Your task to perform on an android device: Share the Gym Routine.docx file with Maria at Maria.Rossi1993@gmail.com in the Word Office app.
Image 0: 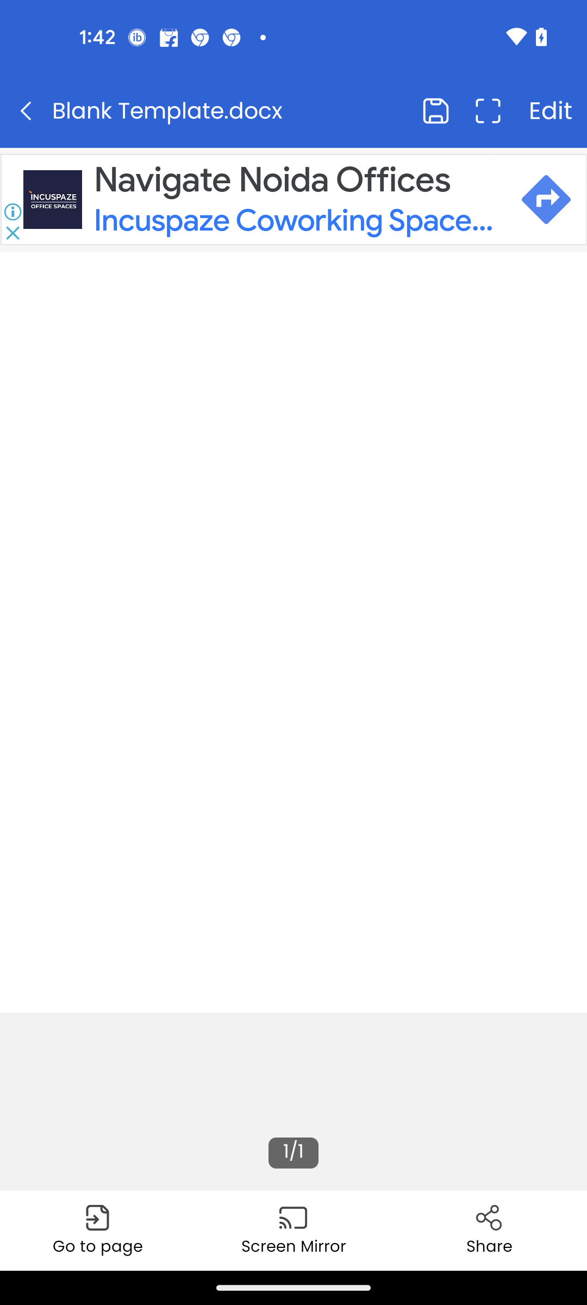
Get back to the previous page of the app
Step 0: press back button
Image 1: 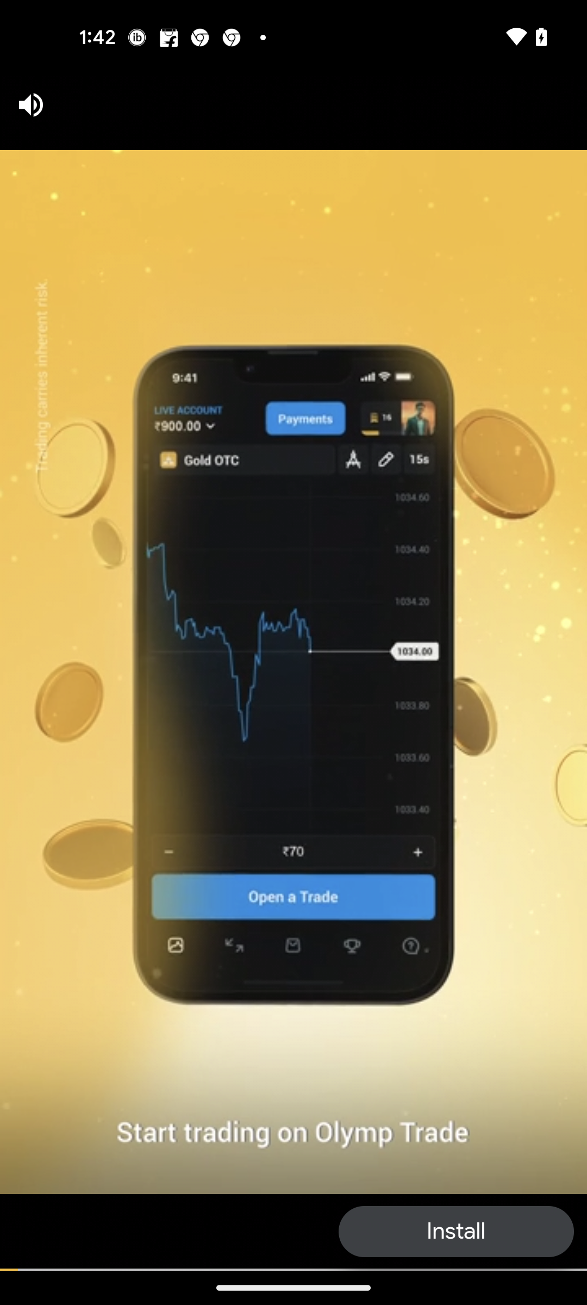
Close the Ad
Step 1: wait
Image 2: 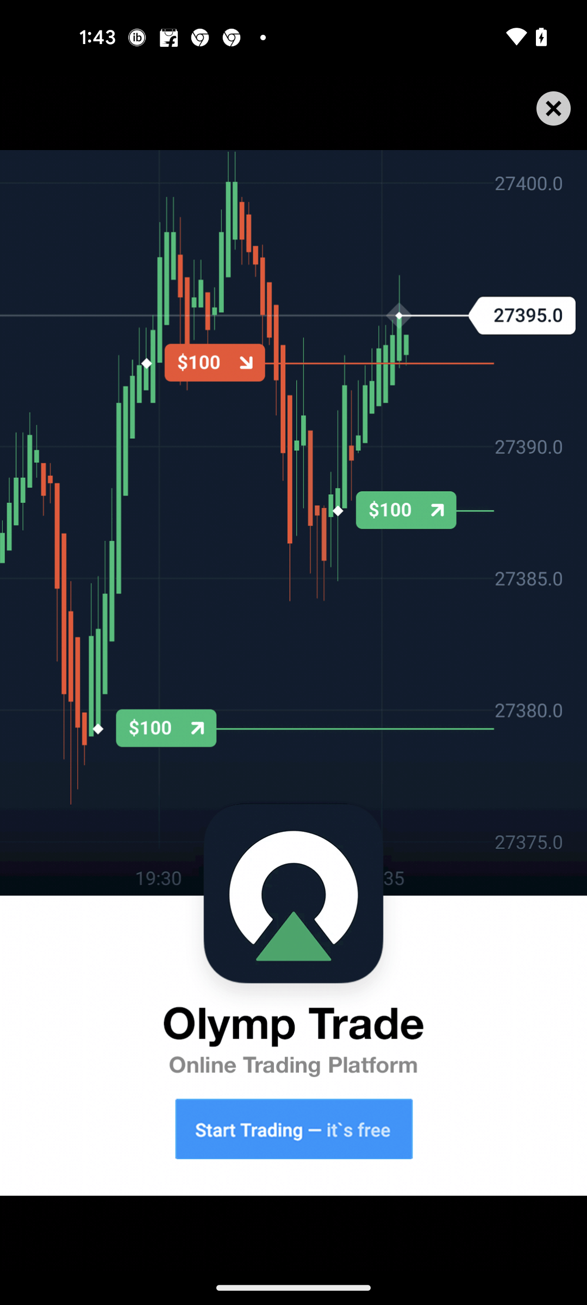
Close the Ad
Step 2: click (548, 105)
Image 3: 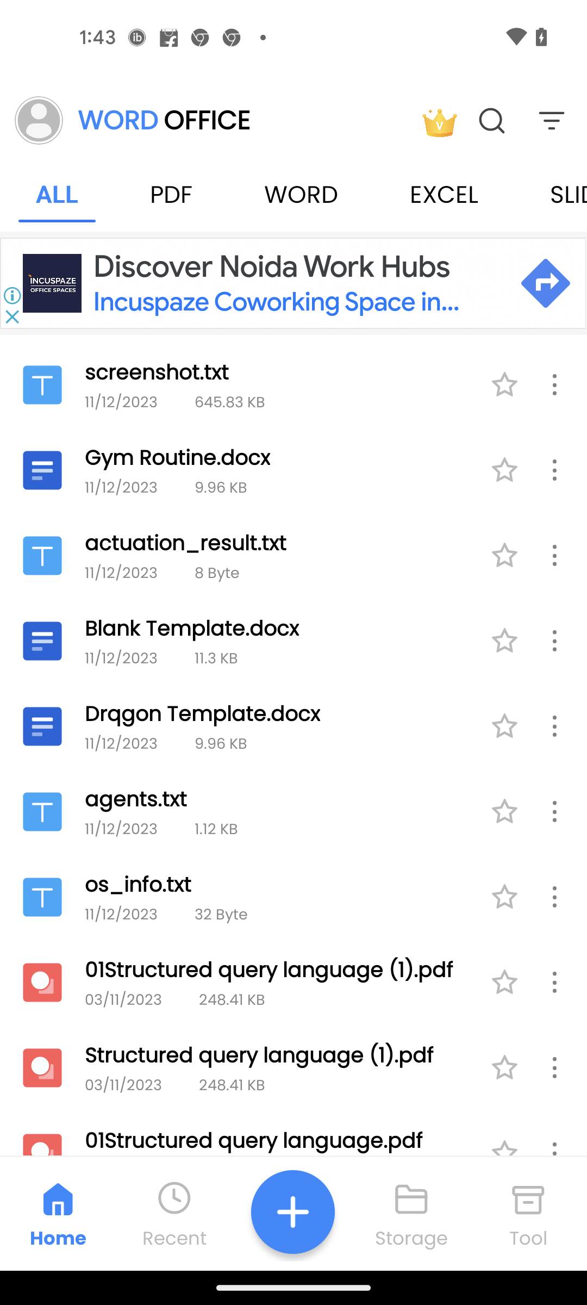
Click on the three dots more button of the Gym Routine file
Step 3: click (548, 461)
Image 4: 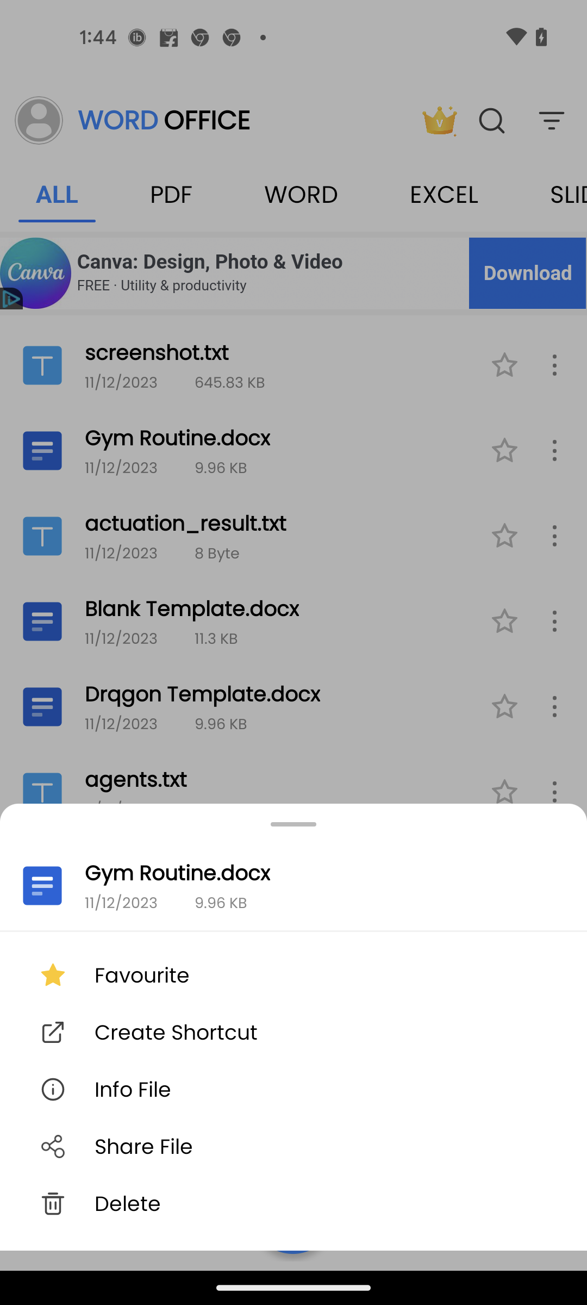
Click on the Share file button
Step 4: click (143, 1146)
Image 5: 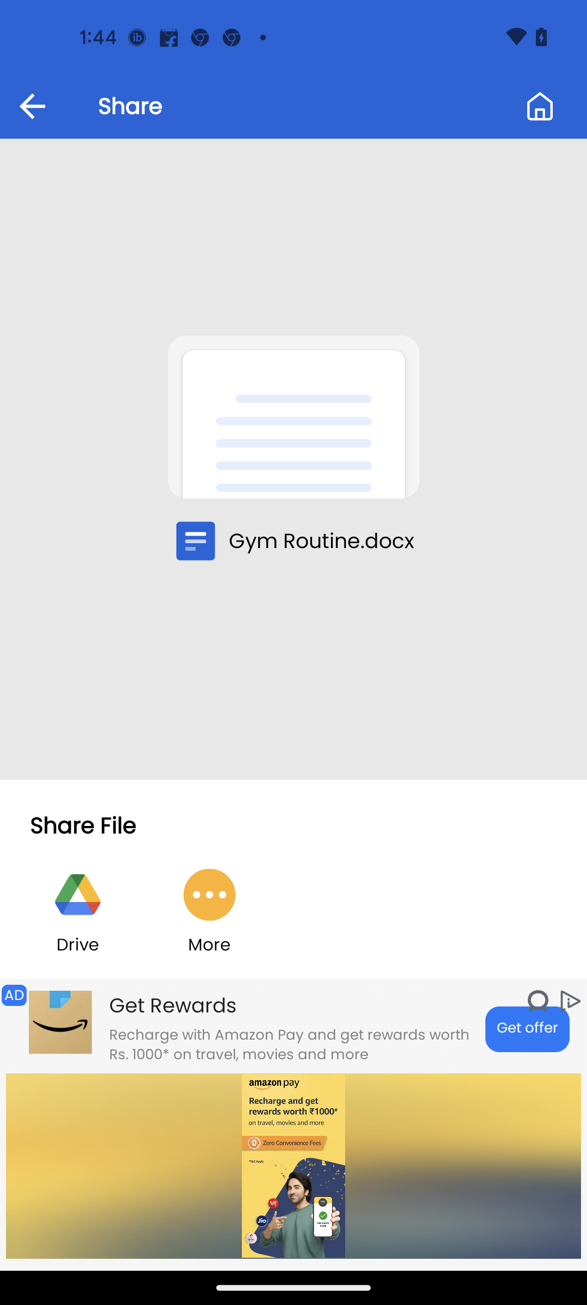
Click on the More button
Step 5: click (207, 890)
Image 6: 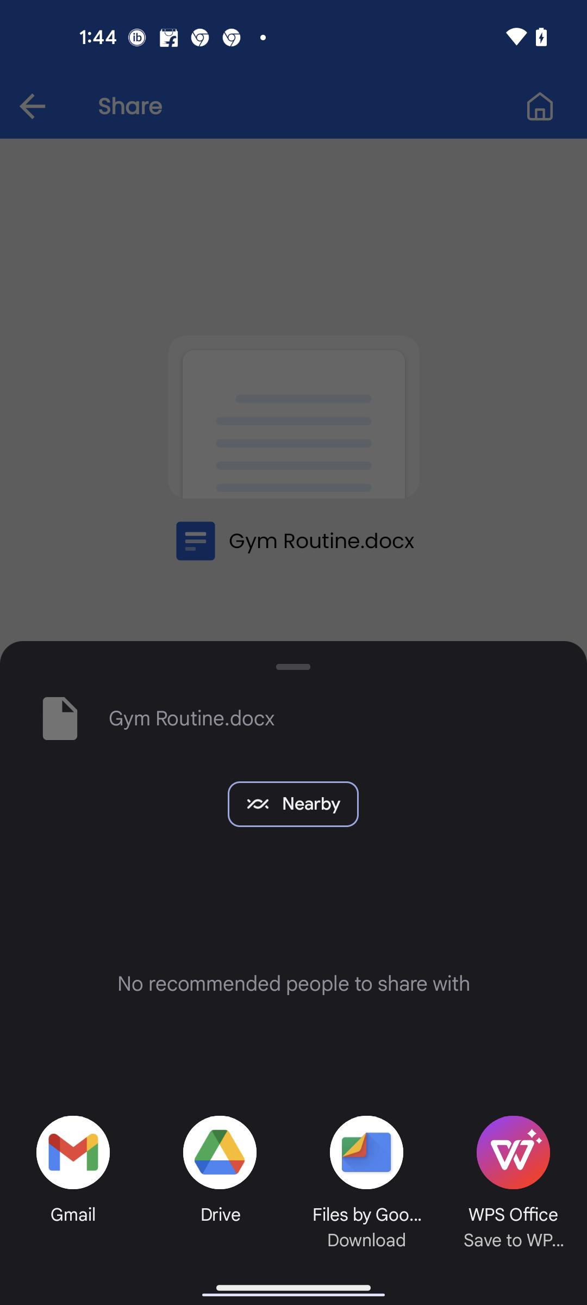
Select Gmail for sharing the file
Step 6: click (69, 1144)
Image 7: 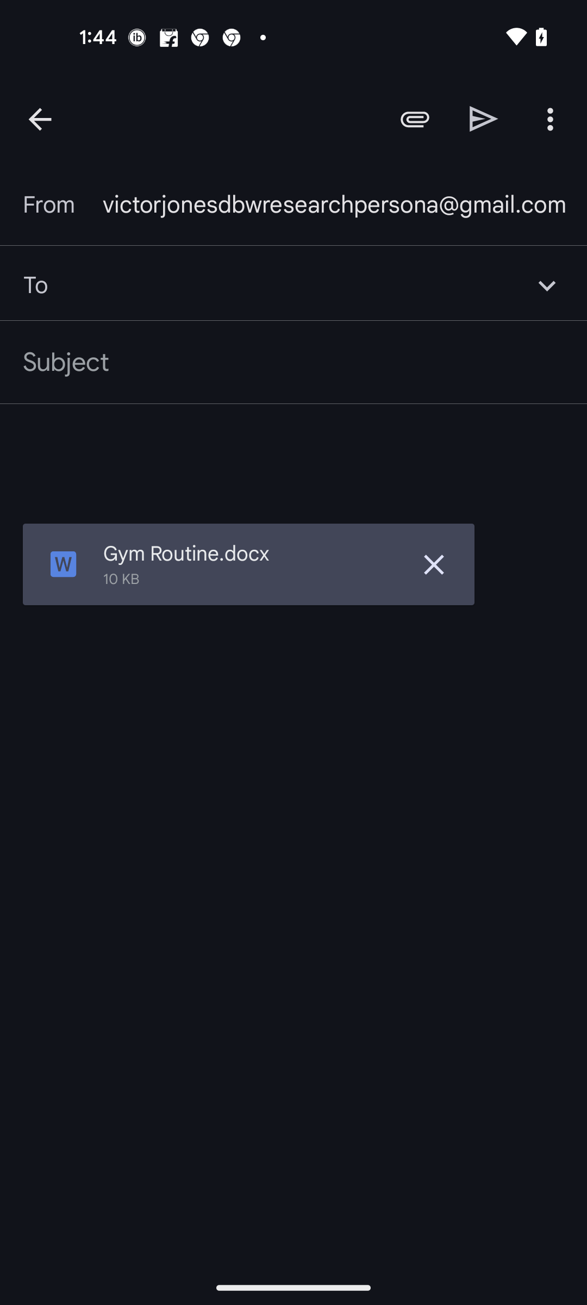
Type the recipient mail id as Maria.Rossi1993@gmail.com
Step 7: type "Maria.Rossi1993@gmail.com"
Image 8: 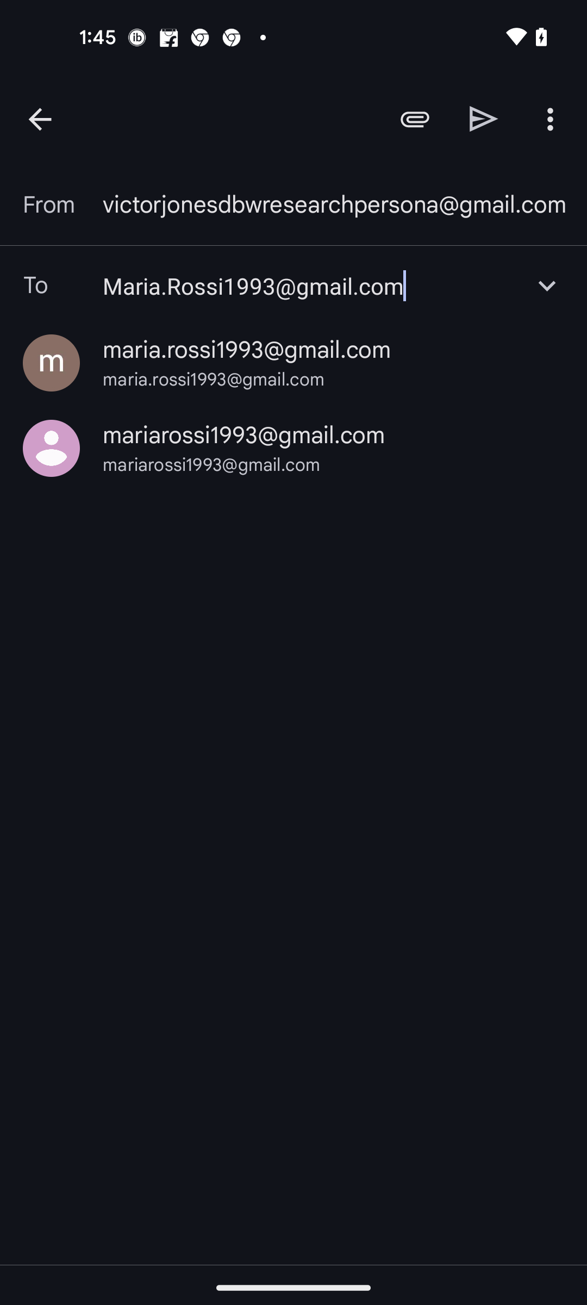
Select the second resulted mail id
Step 8: click (244, 435)
Image 9: 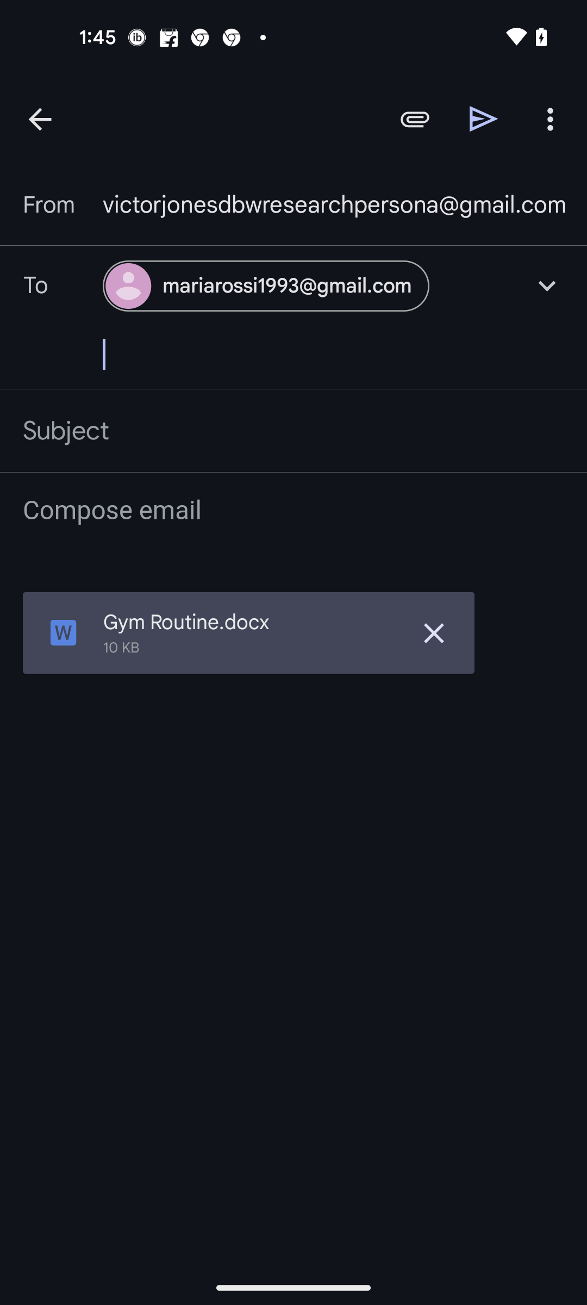
Click on the send button at the top right of the screen
Step 9: click (484, 119)